Your task to perform on an android device: I would like to view the brand of Toyota Camry Sedan of the 2023 model and check the reviews and ratings and what was said about them
Image 0: 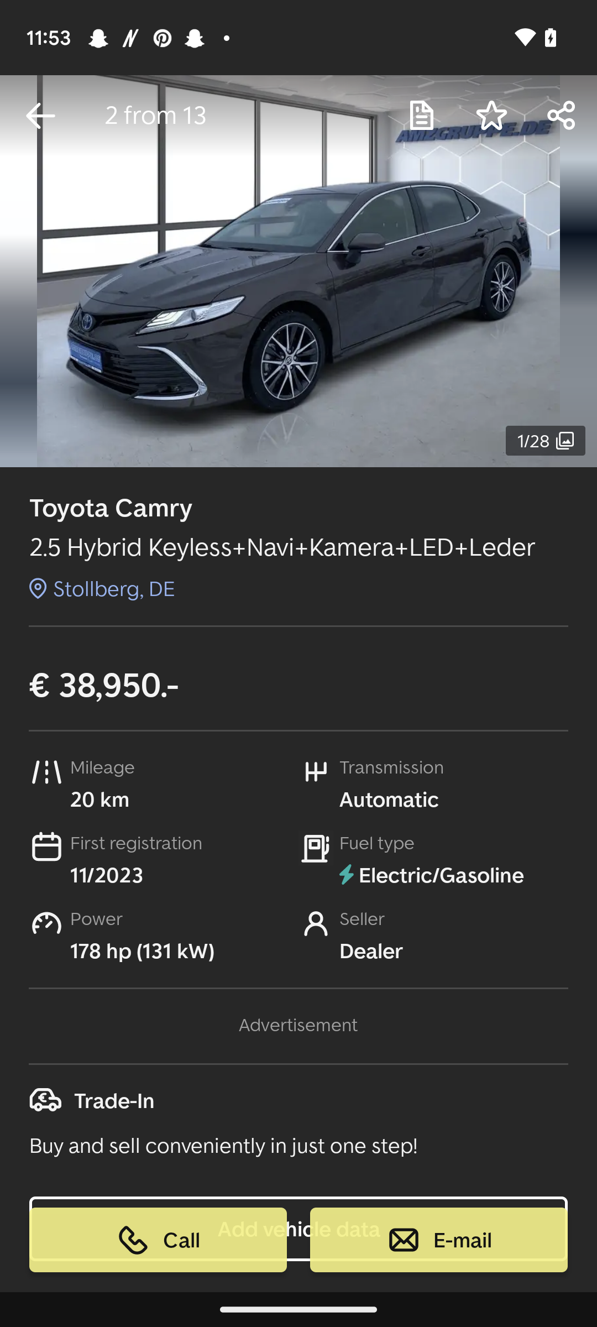
Scroll up to view the ratings option 
Step 0: scroll down
Image 1: 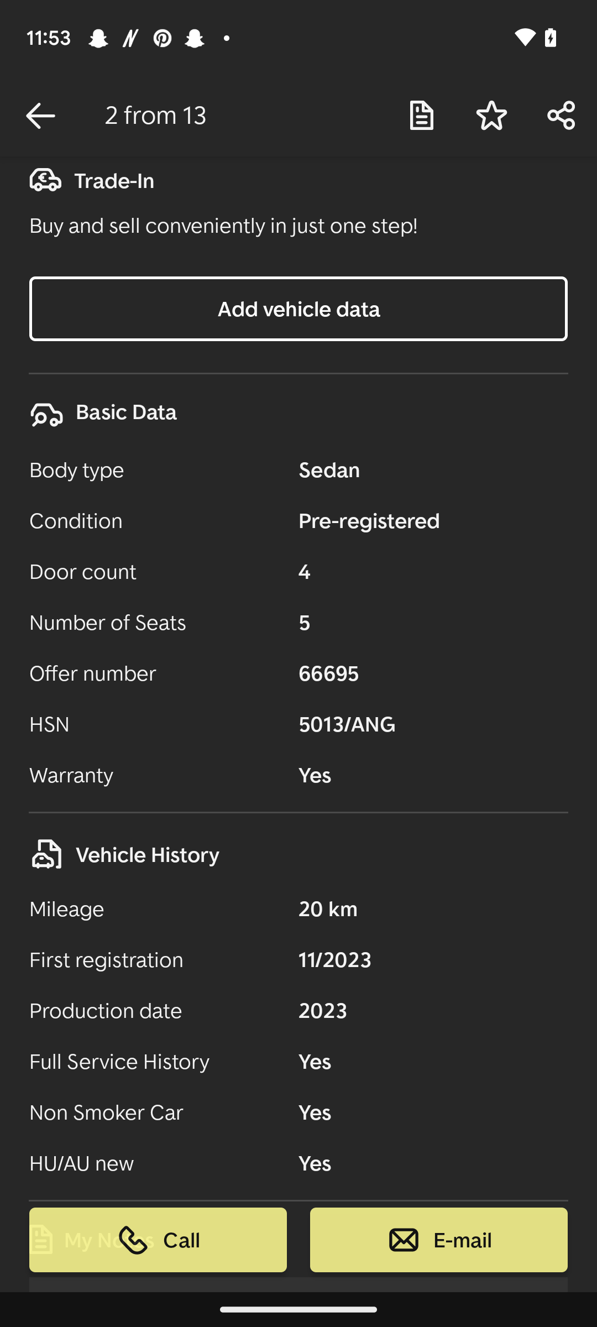
Scroll up to view the ratings option 
Step 1: scroll down
Image 2: 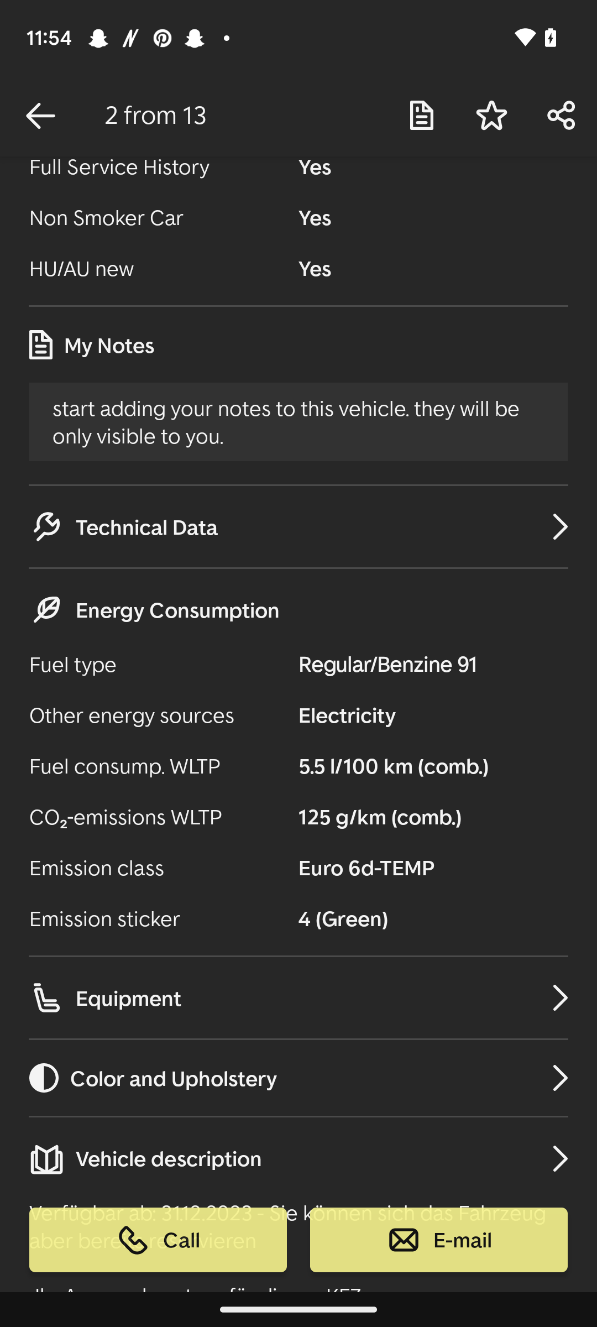
Scroll up to view the ratings option 
Step 2: scroll down
Image 3: 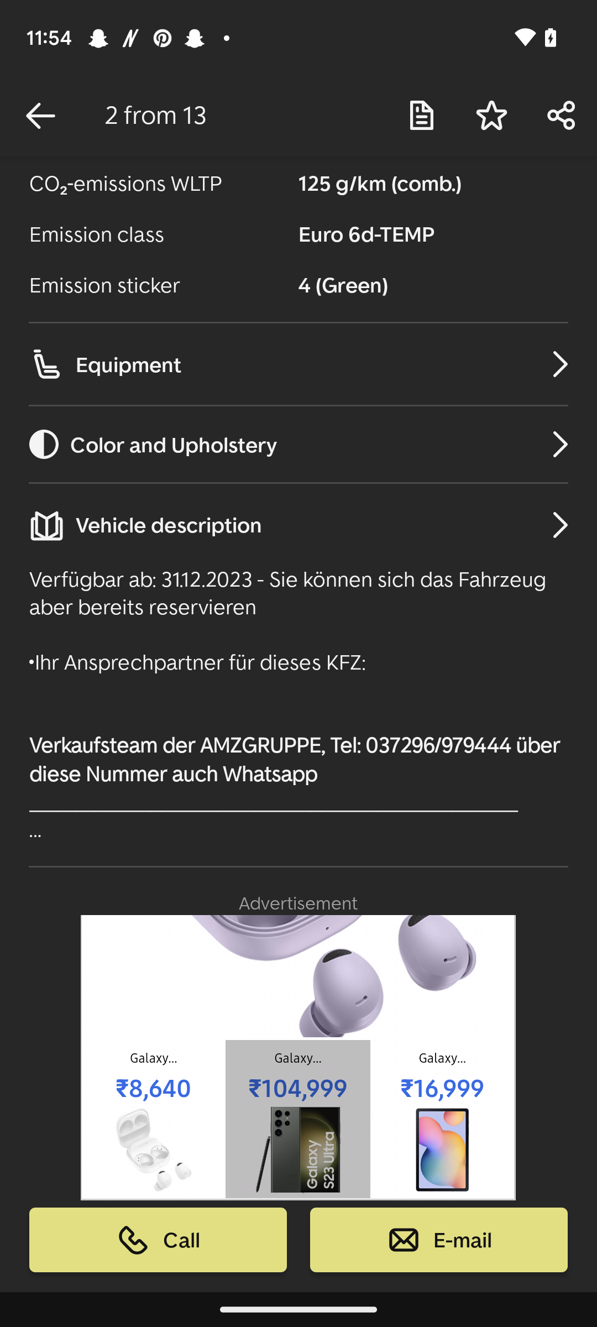
Scroll up to view the ratings option 
Step 3: scroll down